Your task to perform on an android device: i want to save current document with the name Maria Rossi in the MicrosoftWord app.
Image 0: 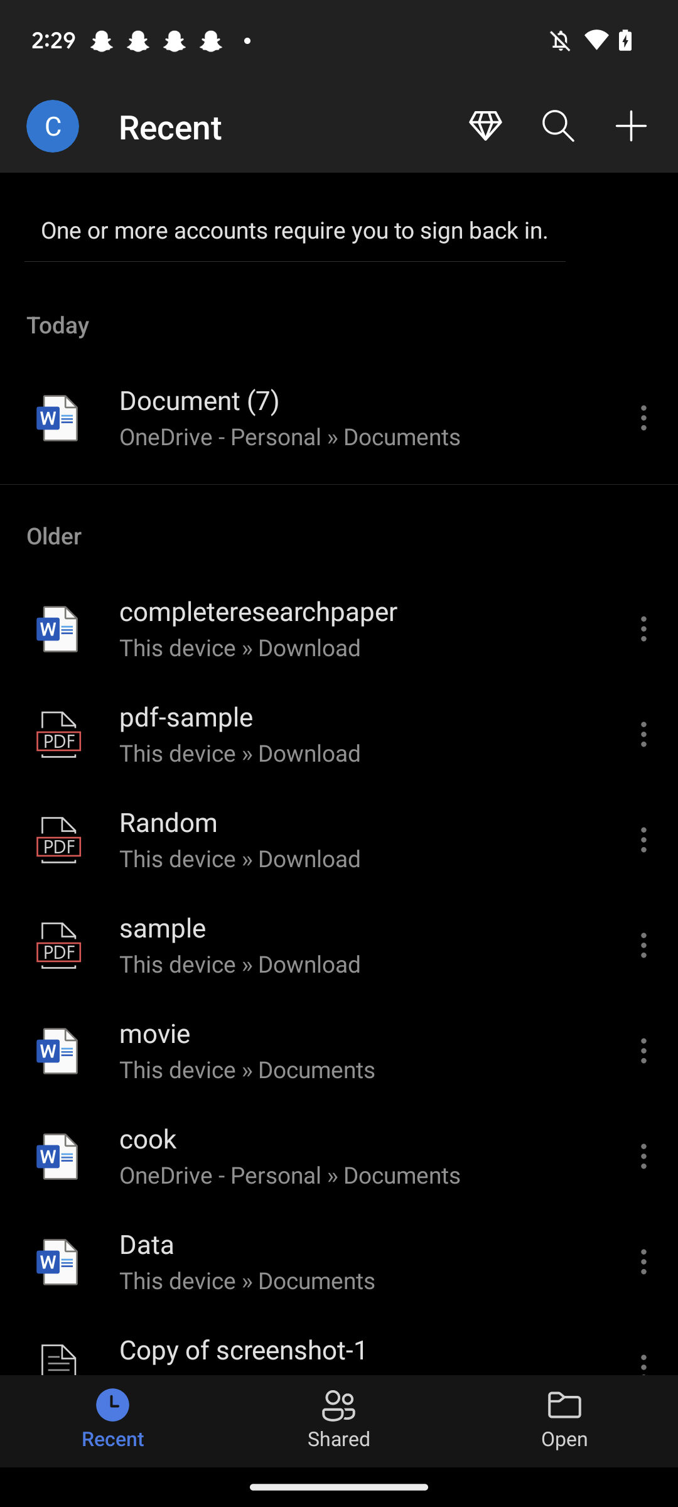
Click on the Document
Step 0: click (357, 437)
Image 2: 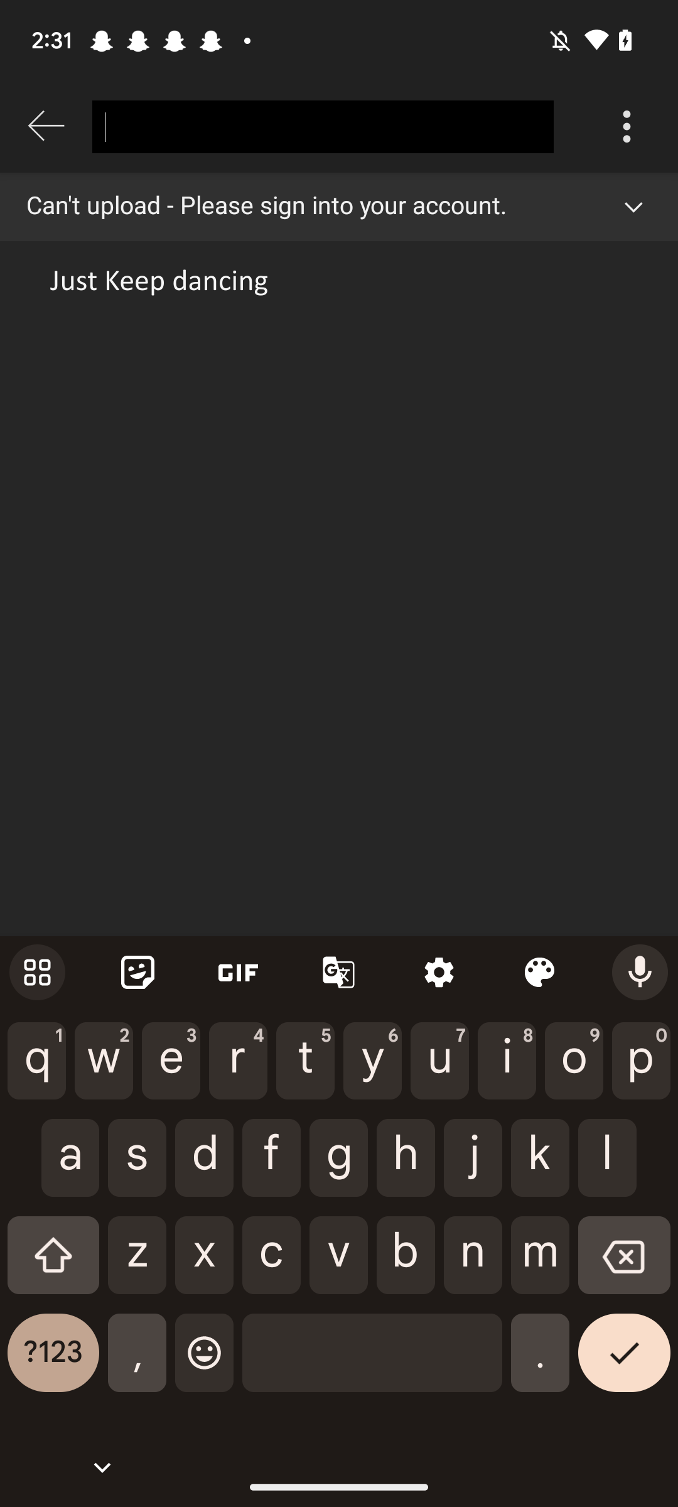
Add the name
Step 2: type "Maria Rossi"
Image 3: 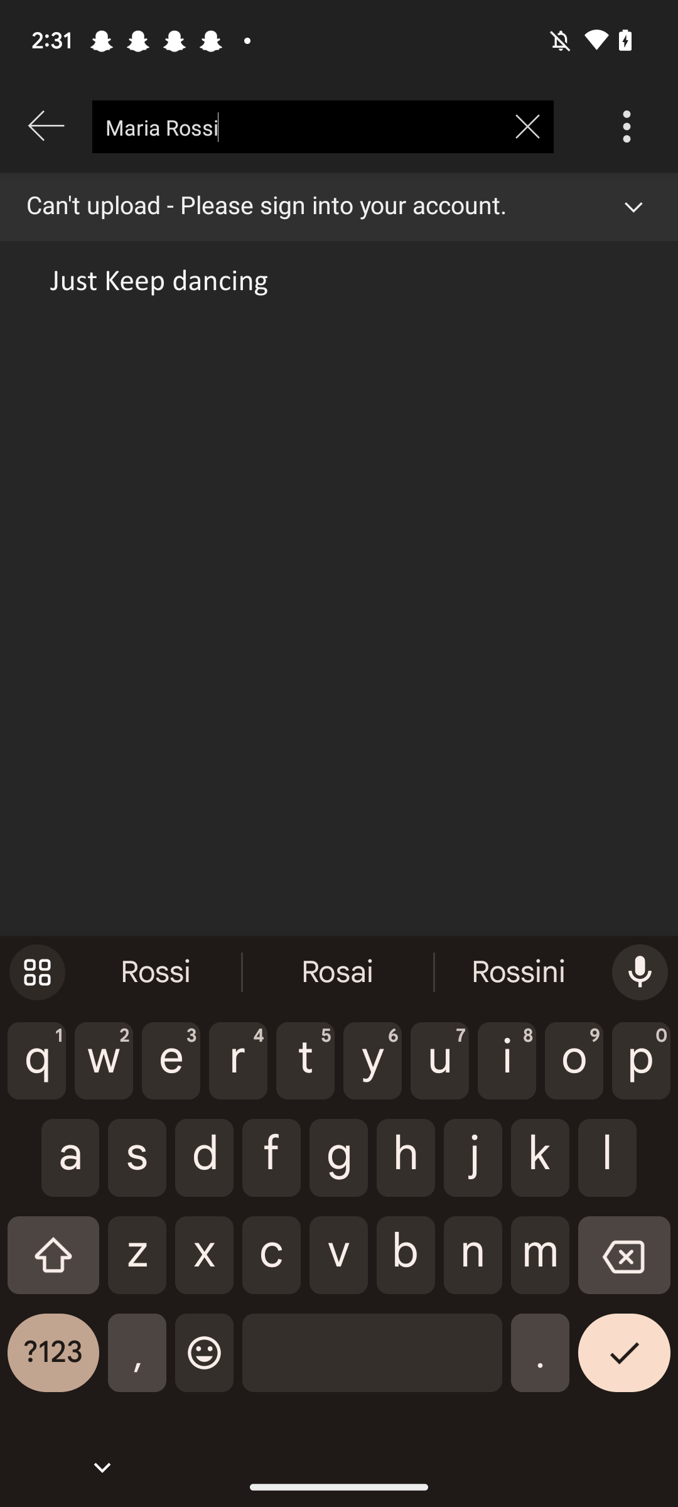
Add the name
Step 3: wait